Your task to perform on an android device: Look for a washing machine with Combination Washers Dryers under the Categories filter in the Amazon app.
Image 0: 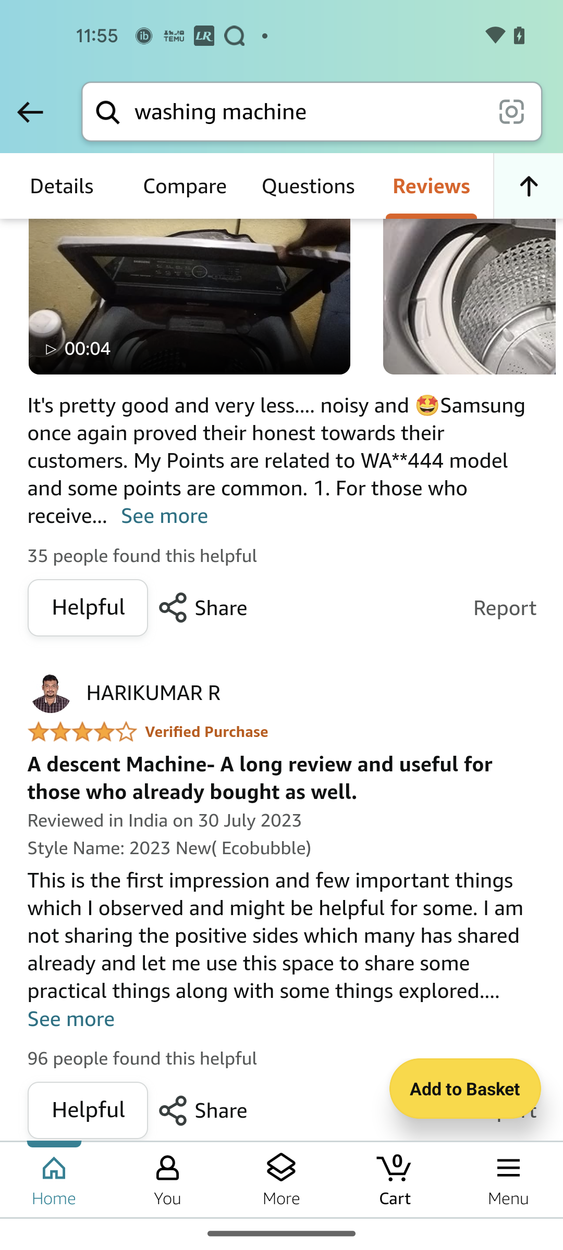
Go back to the previous screen
Step 0: press back button
Image 1: 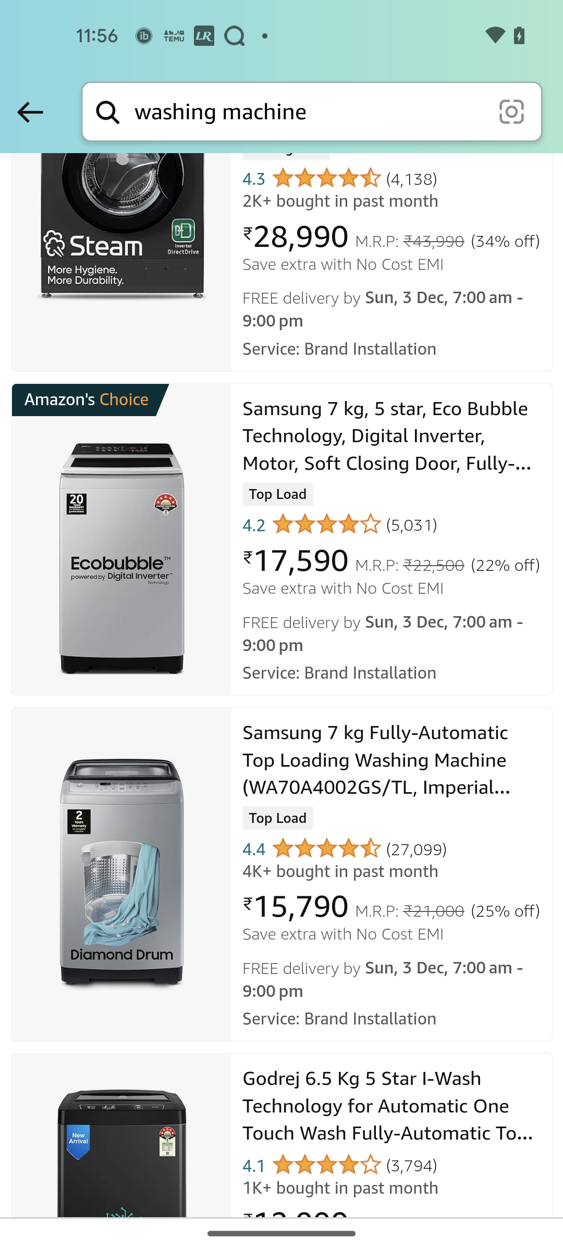
Swipe down to Filters option
Step 1: scroll up
Image 2: 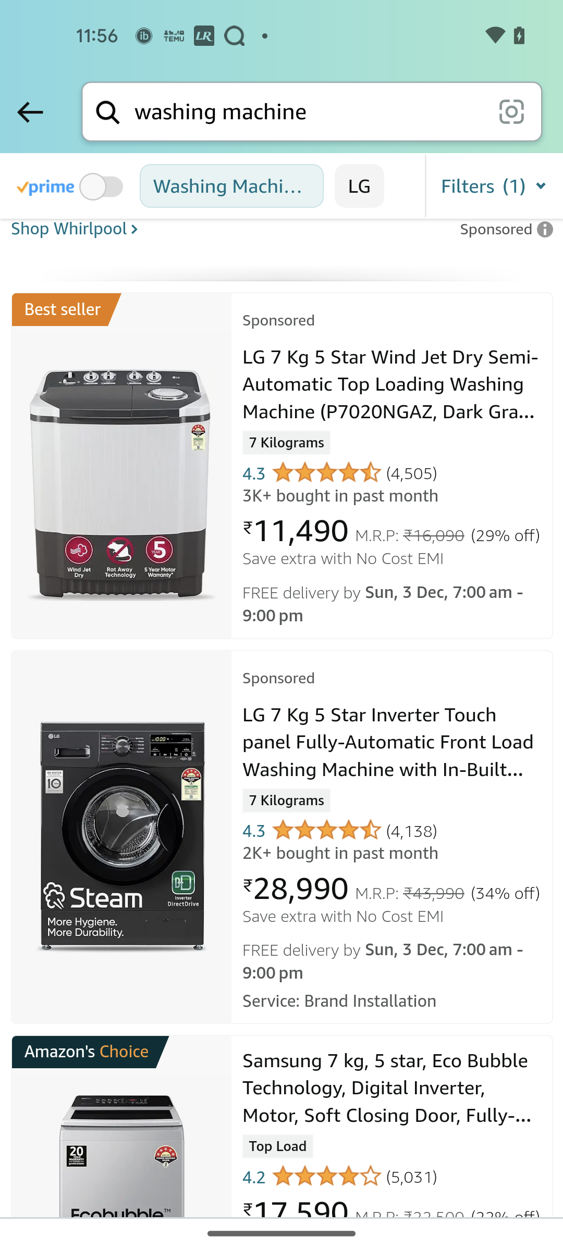
Click on the Filters option
Step 2: click (494, 186)
Image 3: 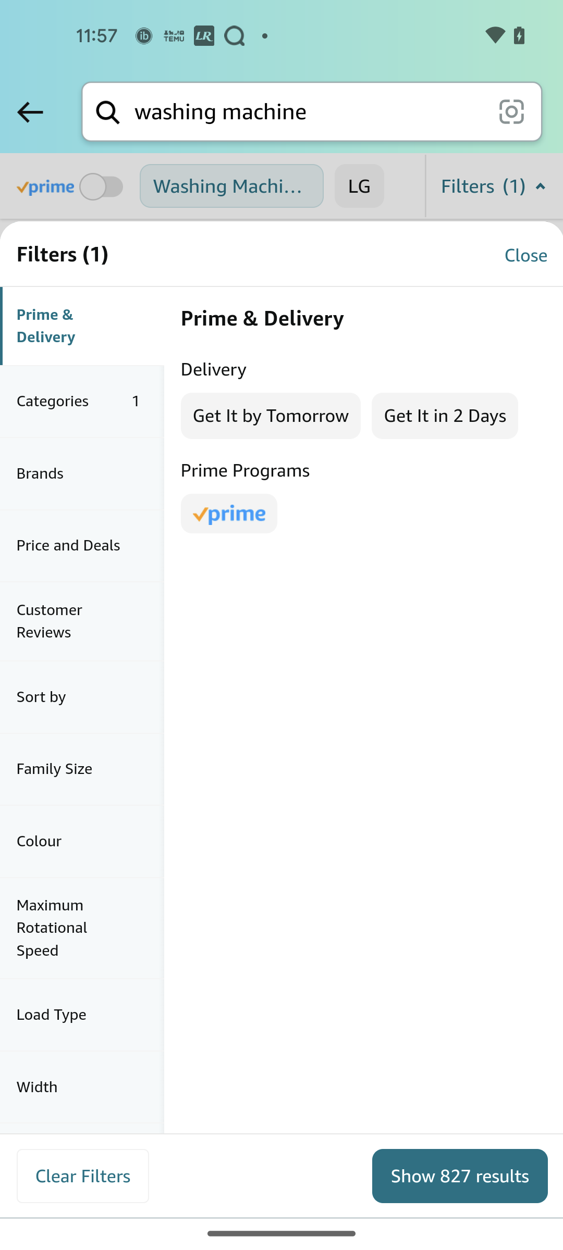
Click on the Categories filter
Step 3: click (82, 401)
Image 4: 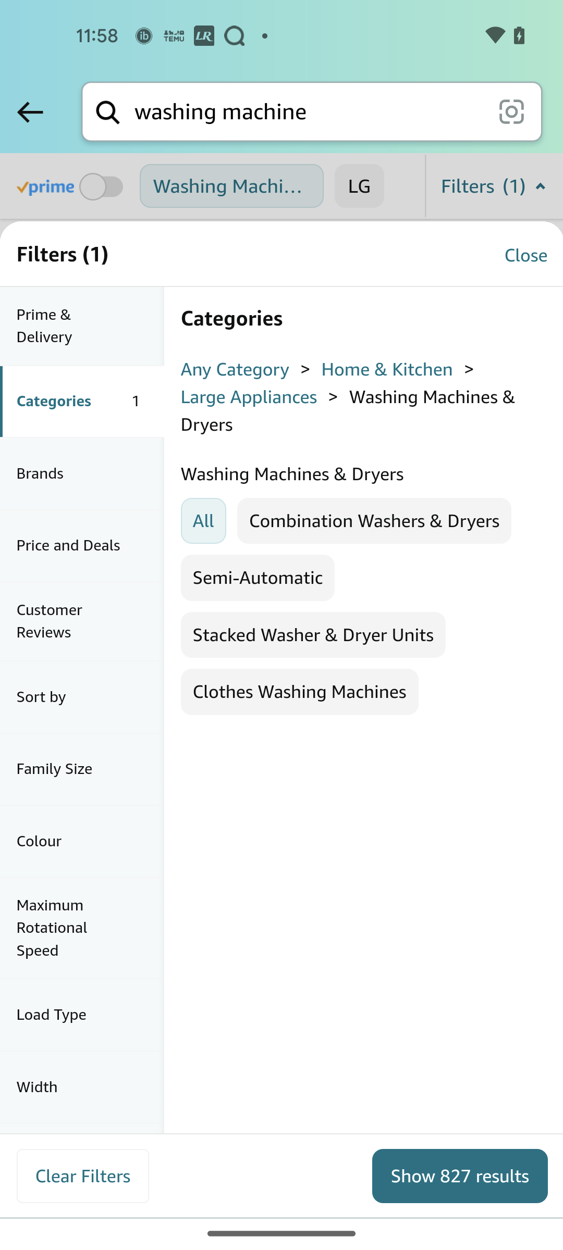
Select Combination Washers & Dryers category
Step 4: click (374, 520)
Image 5: 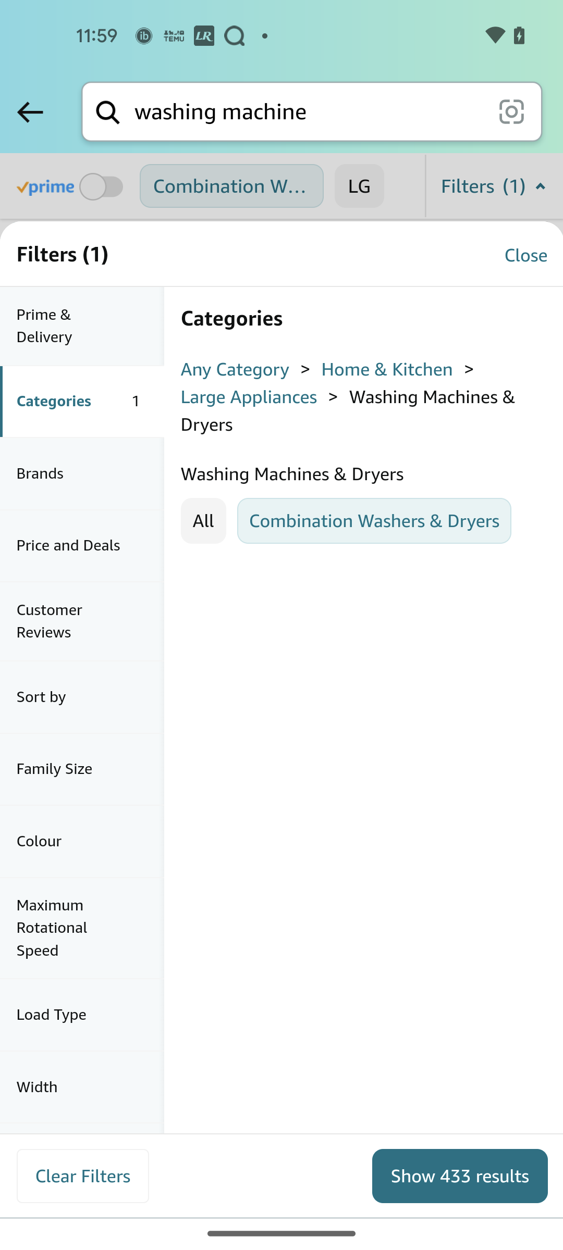
Click on the Show 433 results button
Step 5: click (460, 1174)